Your task to perform on an android device: on the Messenger app Create a group with the name Friends and add Natalie Larson and Richard Wagner to the group.
Image 0: 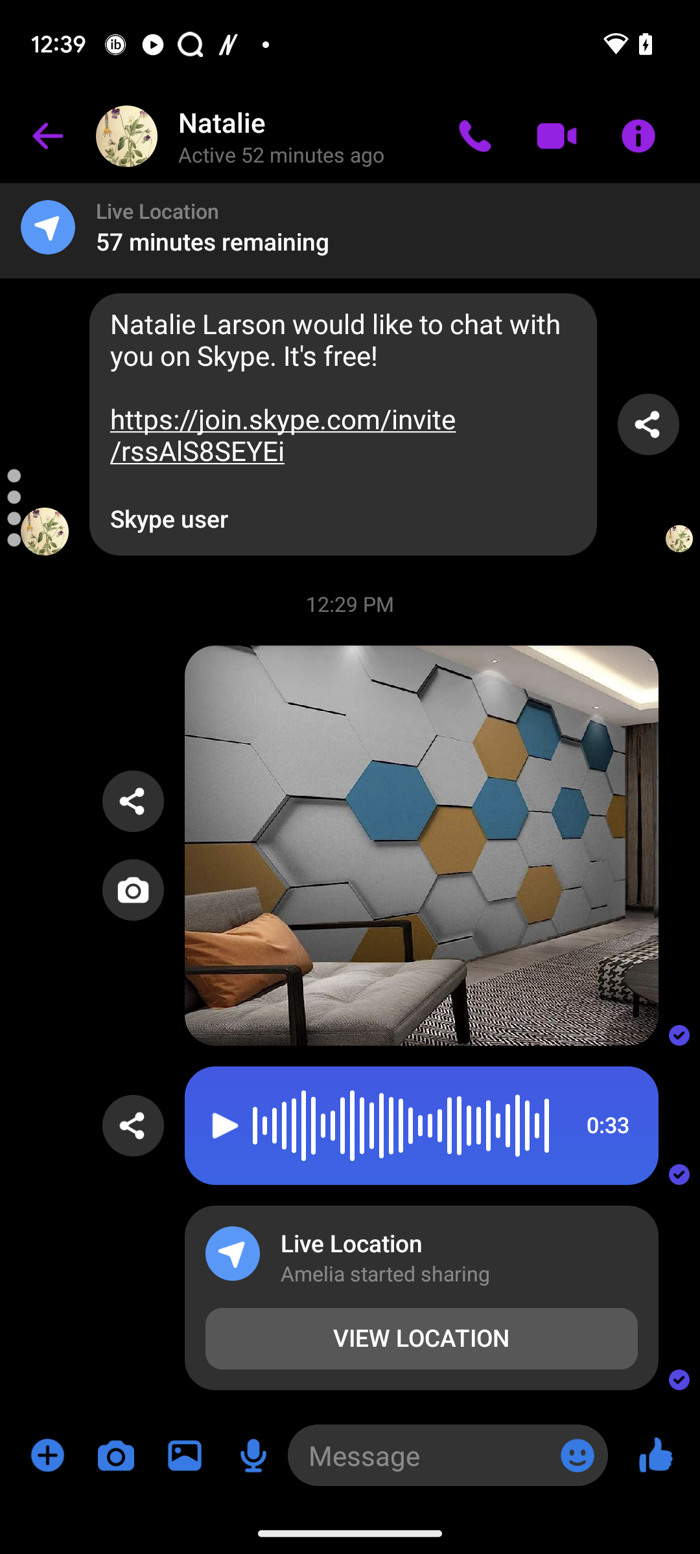
Go back to the previous page.
Step 0: press back button
Image 1: 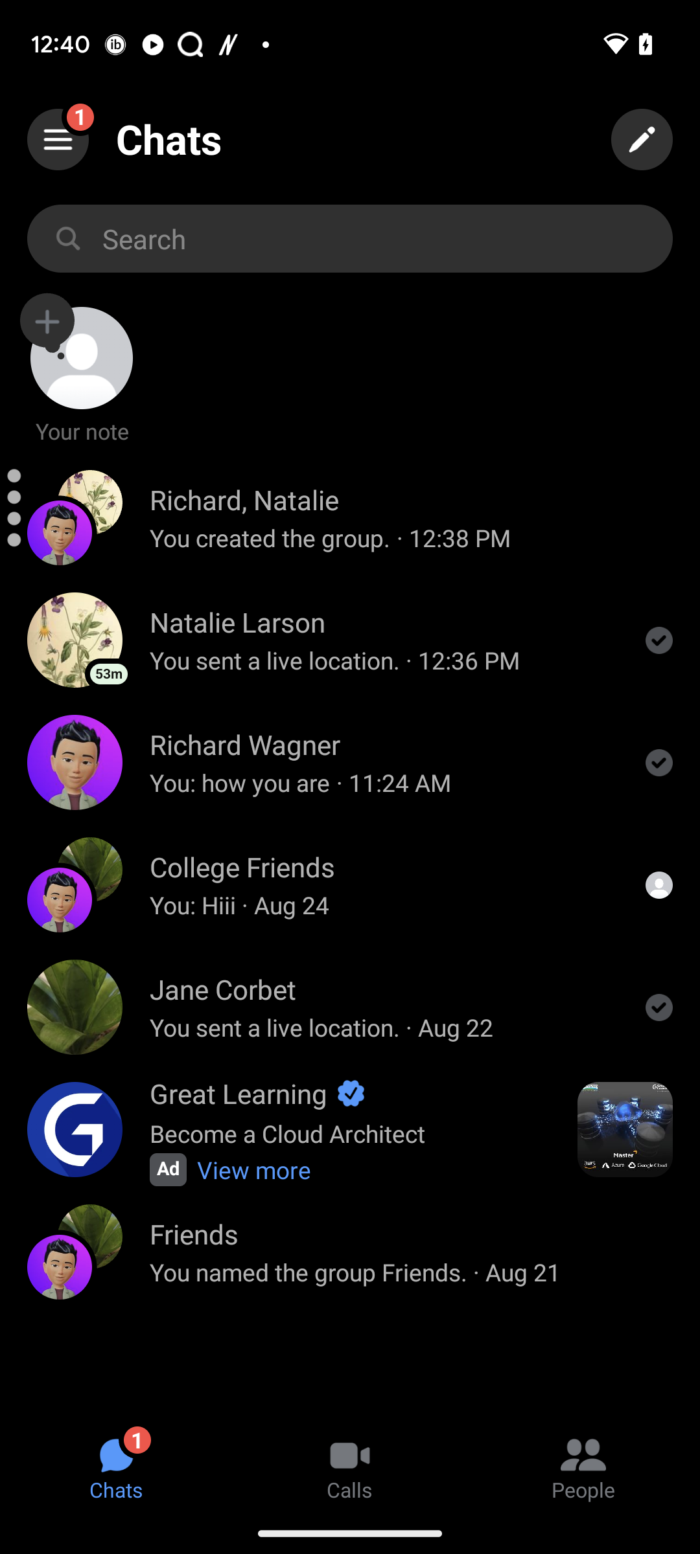
Click on the Pen icon at the top right corner of the screen.
Step 1: click (642, 139)
Image 2: 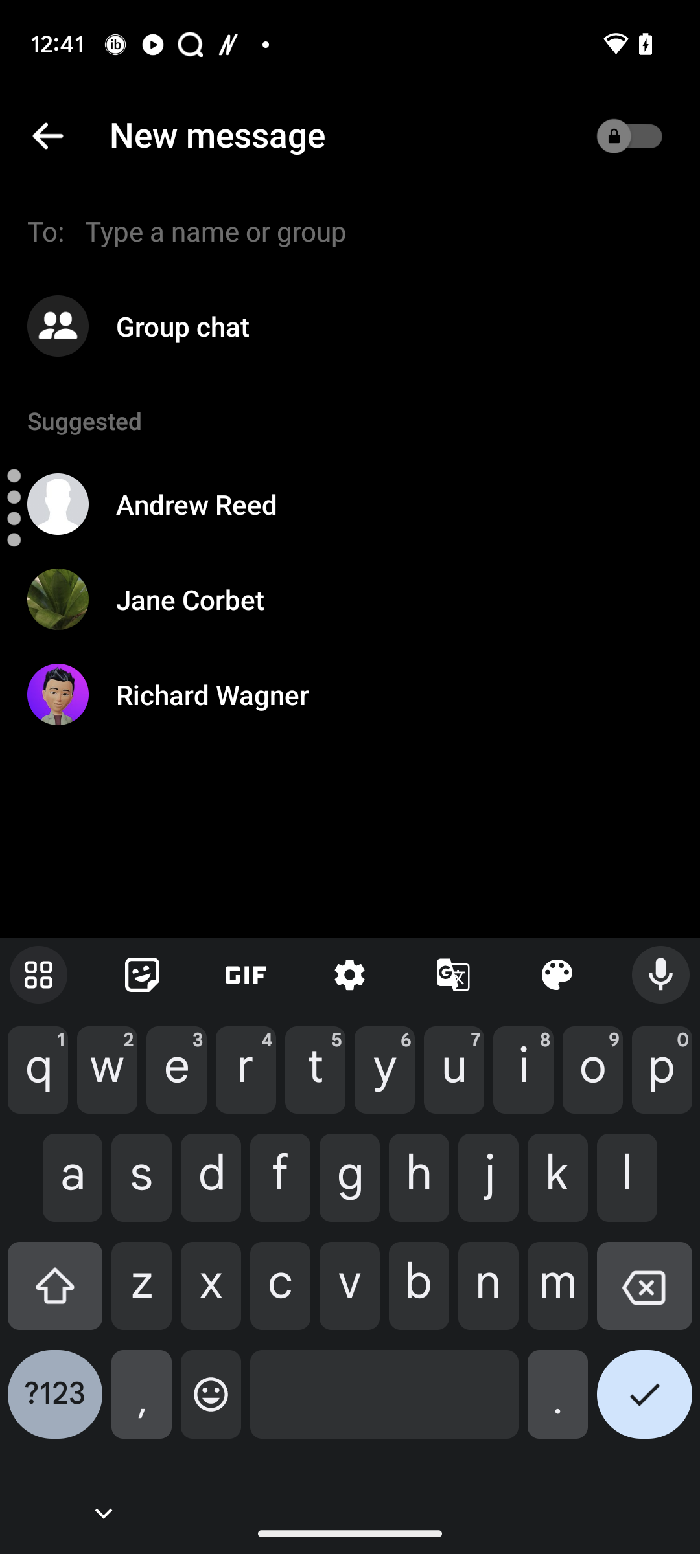
Click on the button "Group Chat".
Step 2: click (394, 326)
Image 4: 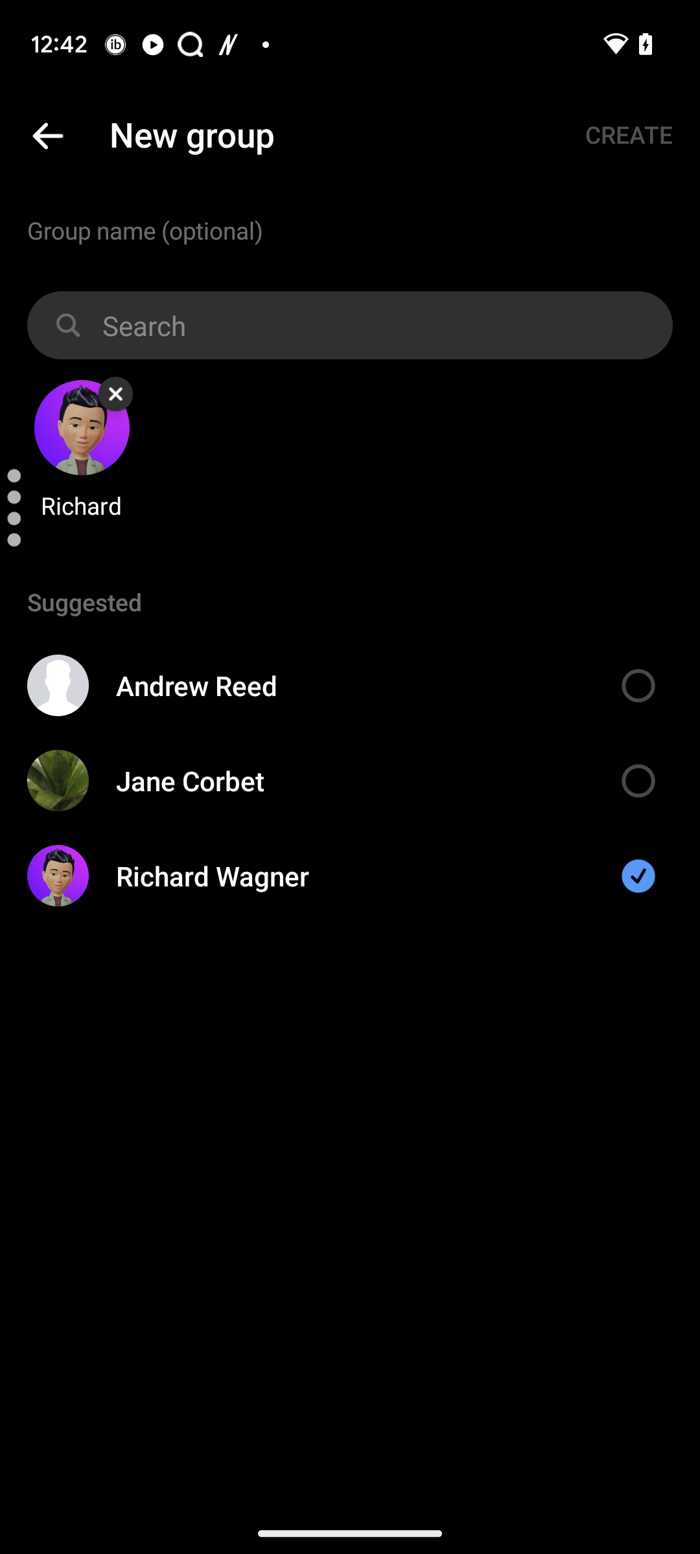
Click on the search box.
Step 4: click (218, 335)
Image 5: 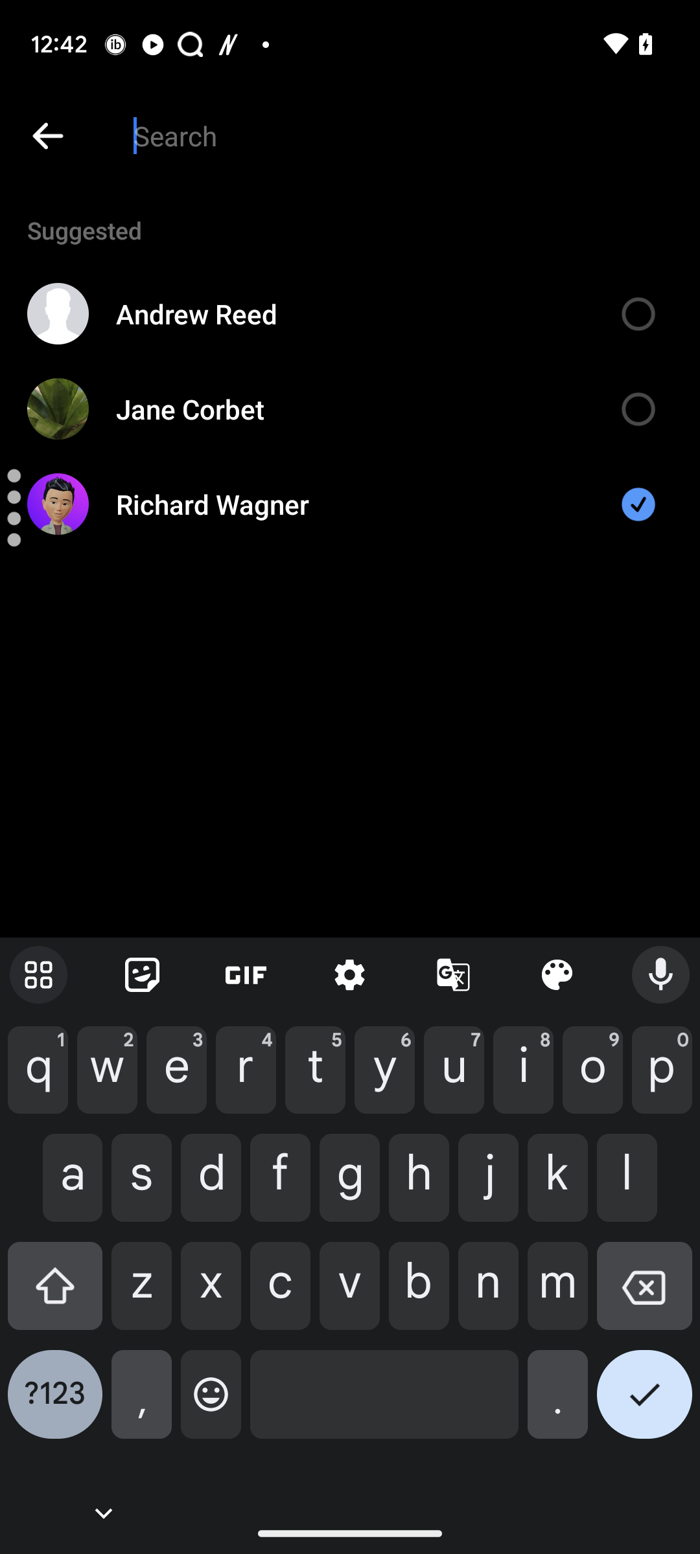
Type Natalie Larson in the search box.
Step 5: type "Natalie Larson"
Image 6: 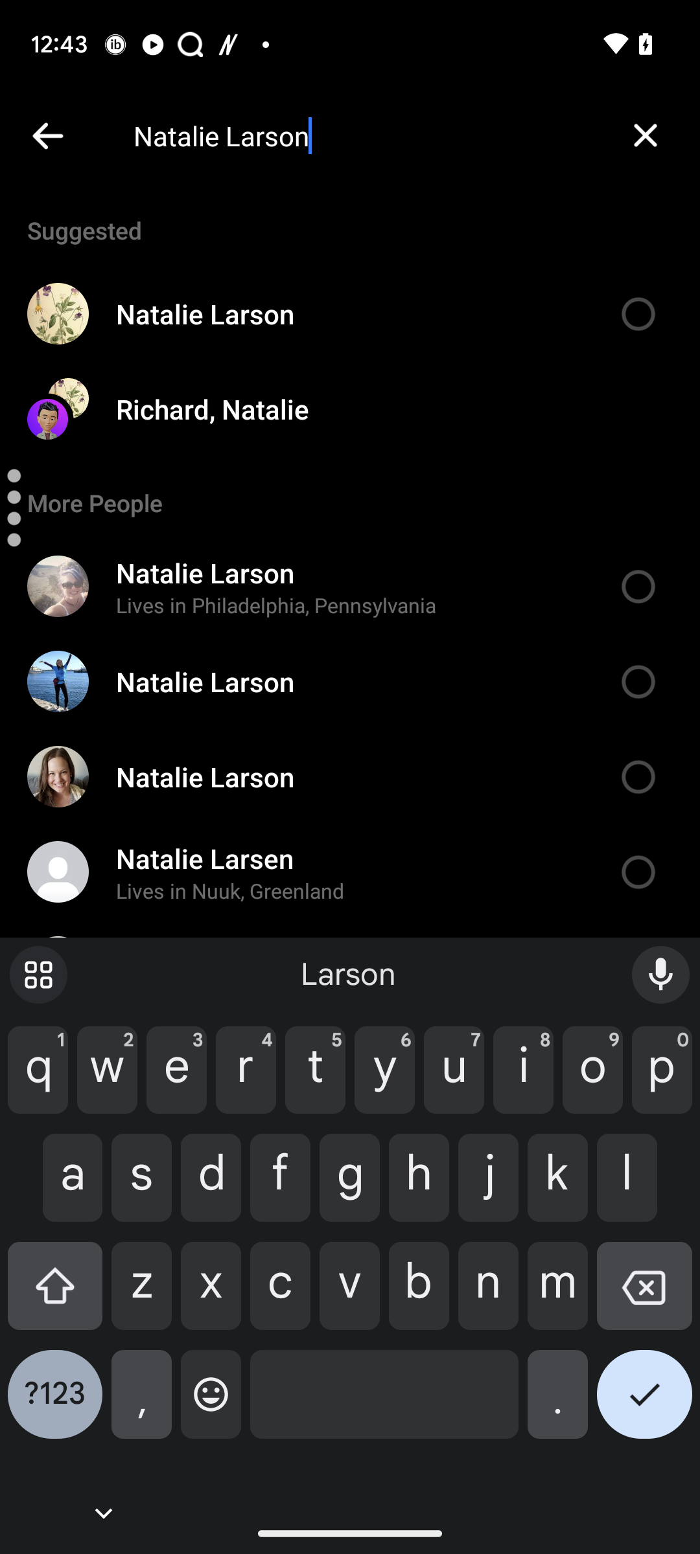
Click on the Natalie Larson tab.
Step 6: click (346, 313)
Image 8: 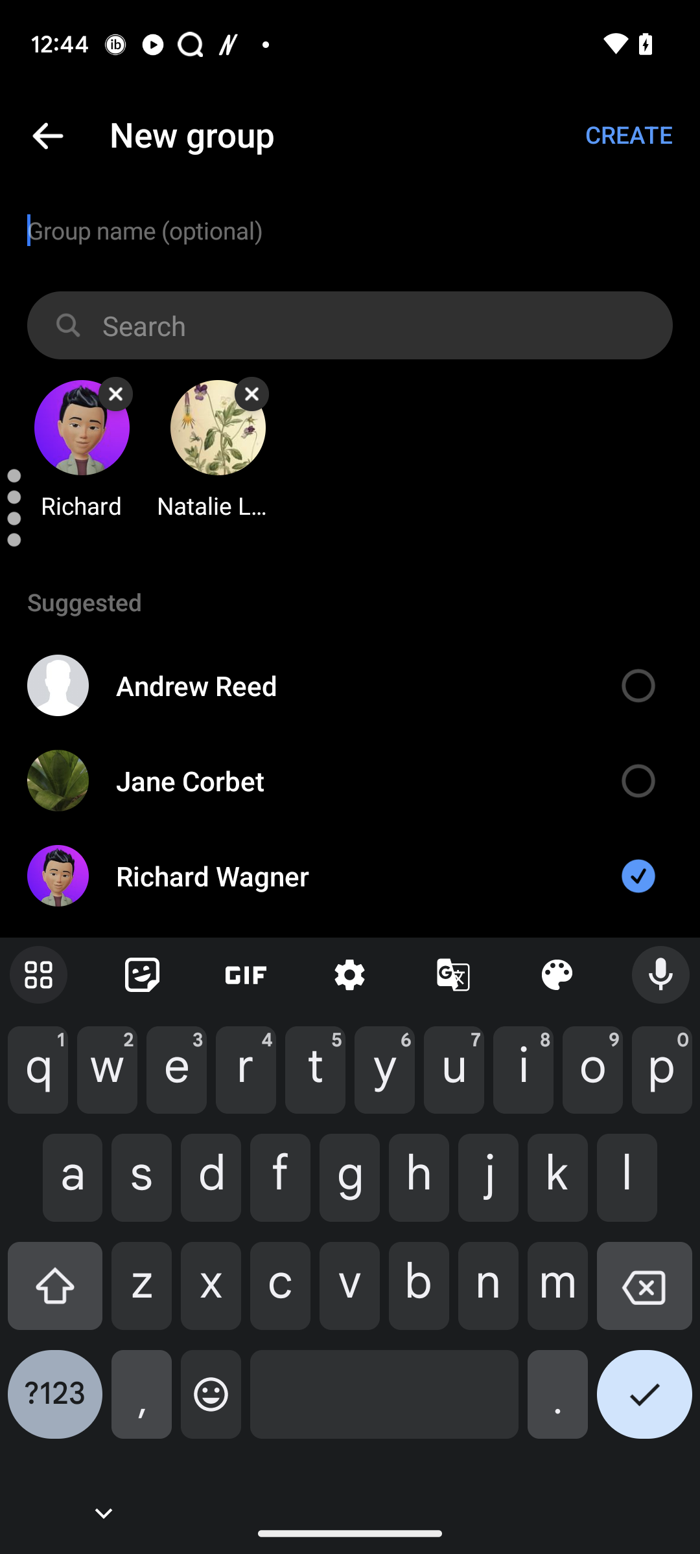
Type "Friends" in the input box.
Step 8: type "Friends"
Image 9: 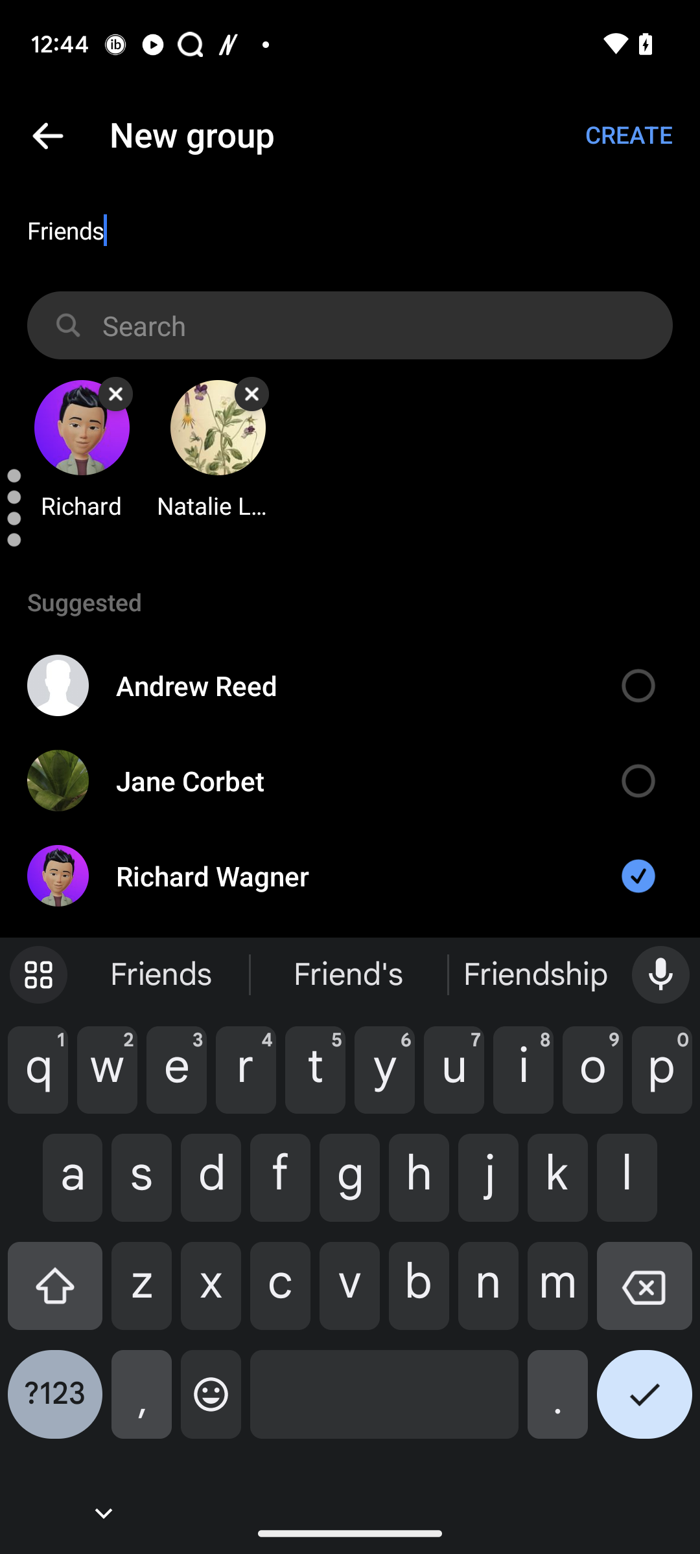
Click on the Create button at the top right corner of the screen.
Step 9: click (629, 135)